Your task to perform on an android device: I want to change the daily alarm for 5.30 pm to go to the gym and set it on repeat on the Alarms app.
Image 0: 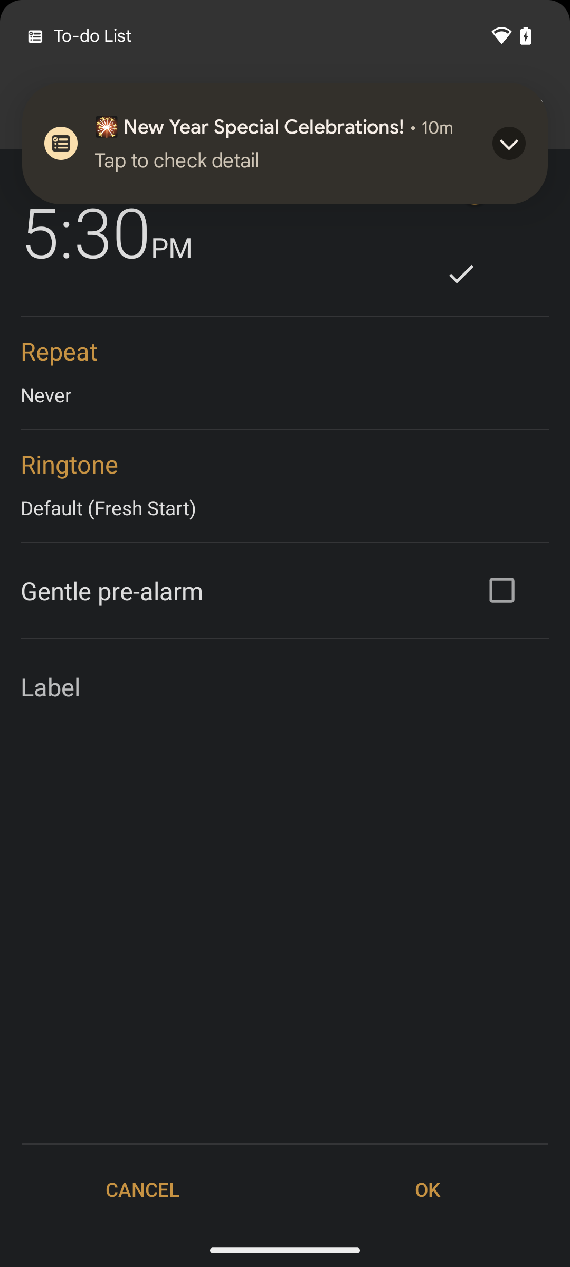
Click on repeat
Step 0: click (284, 405)
Image 1: 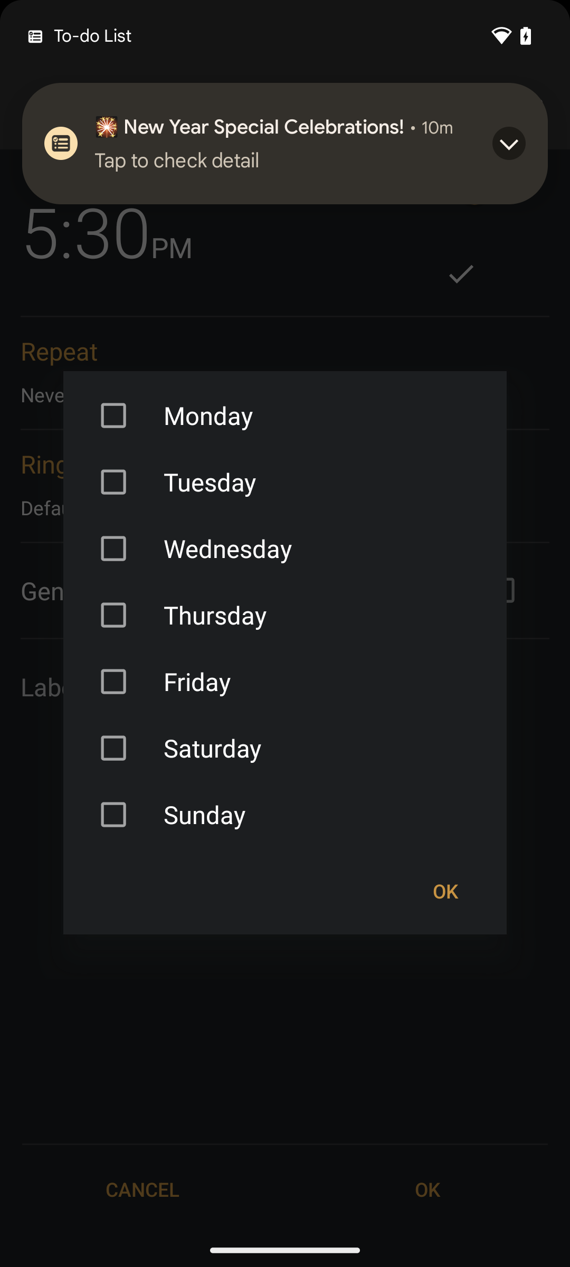
Select all days
Step 1: click (285, 415)
Image 2: 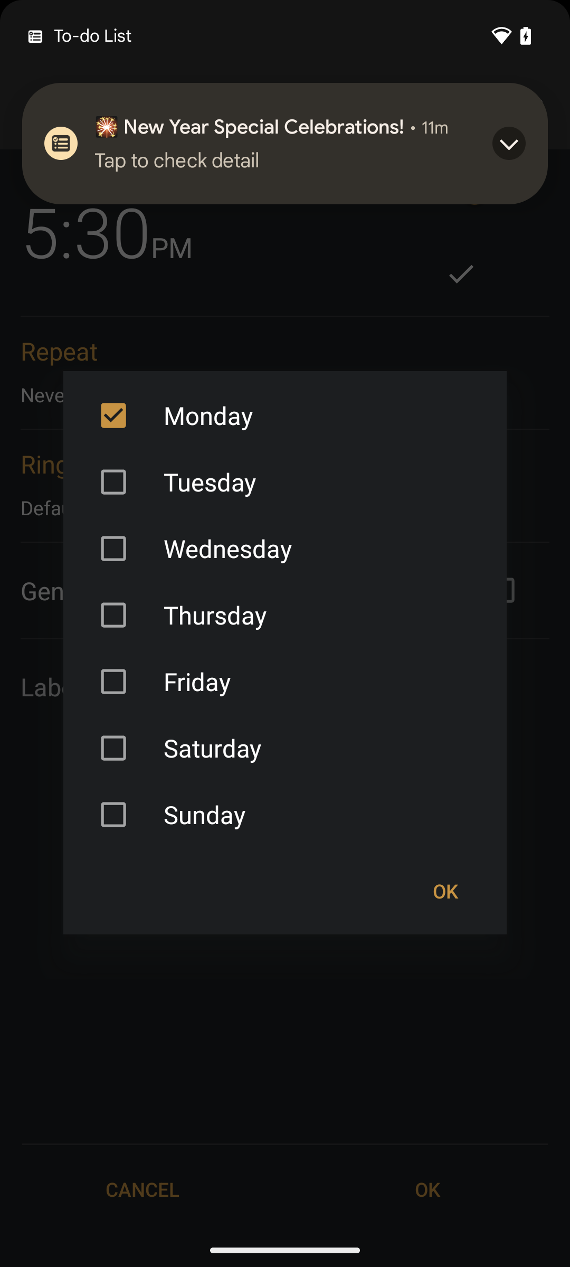
Select all days
Step 2: click (285, 481)
Image 3: 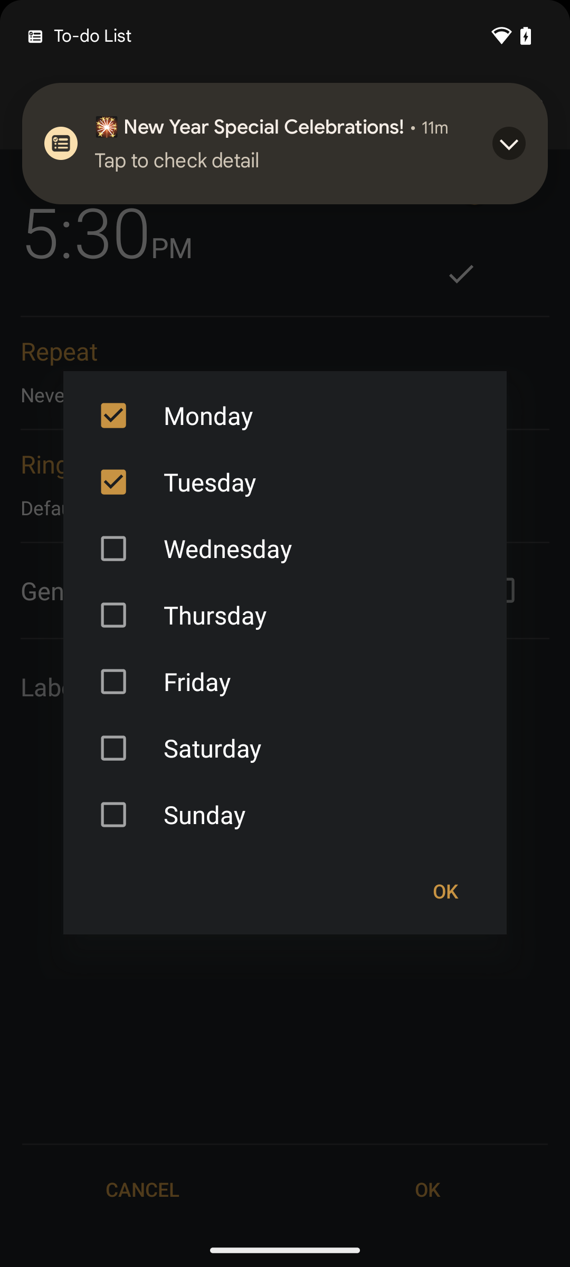
Select all days
Step 3: click (285, 549)
Image 4: 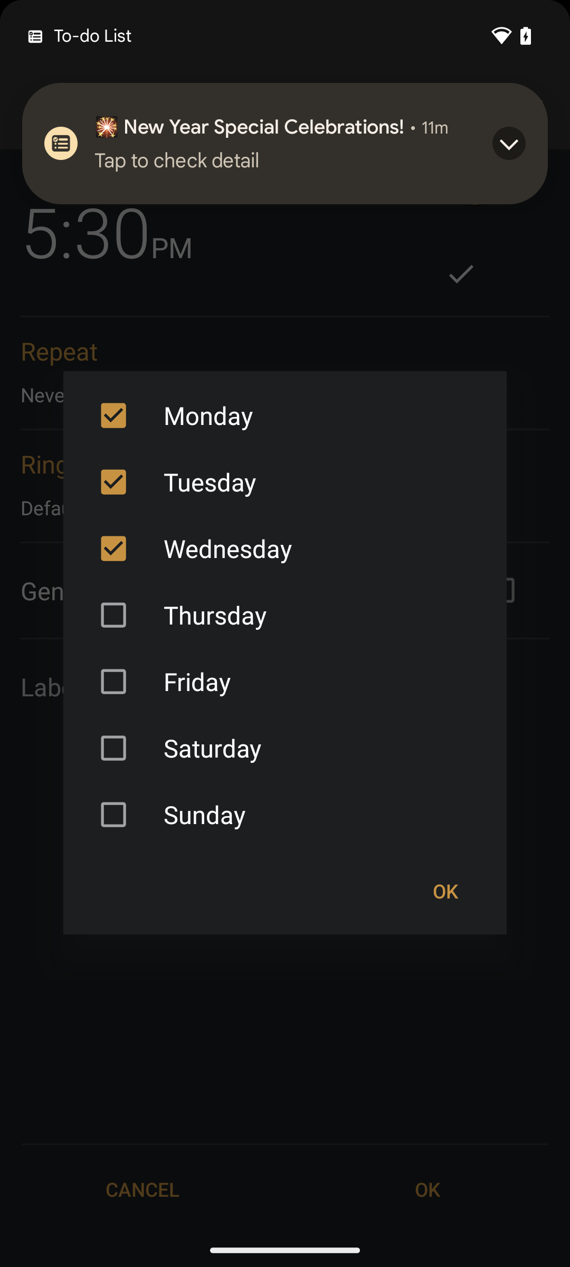
Select all days
Step 4: click (285, 614)
Image 5: 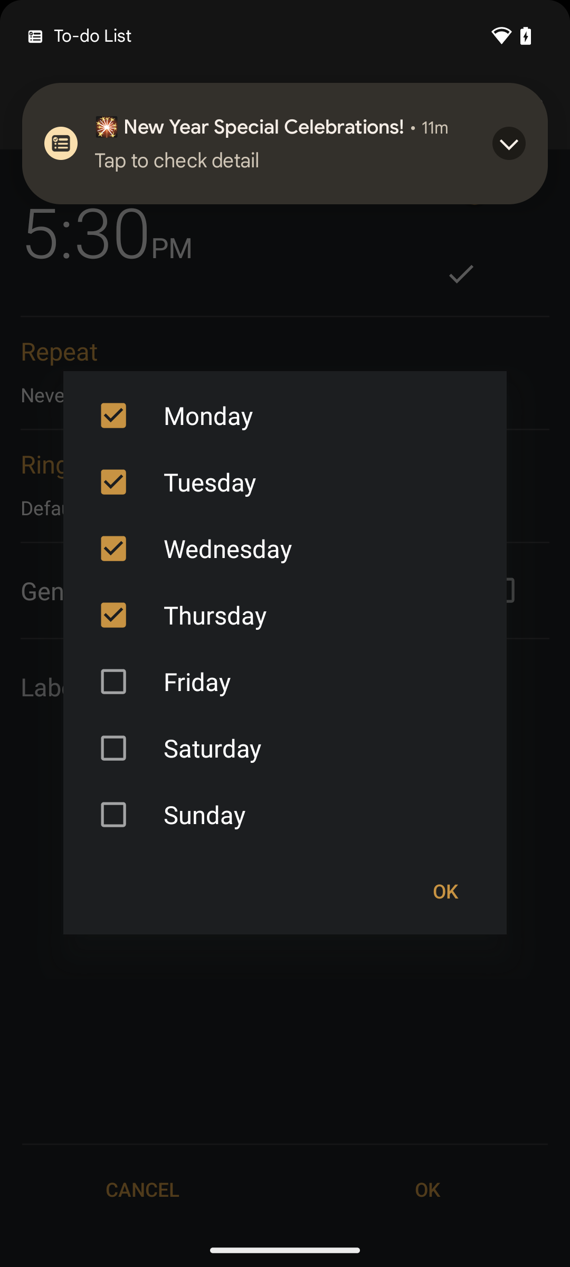
Select all days
Step 5: click (285, 681)
Image 7: 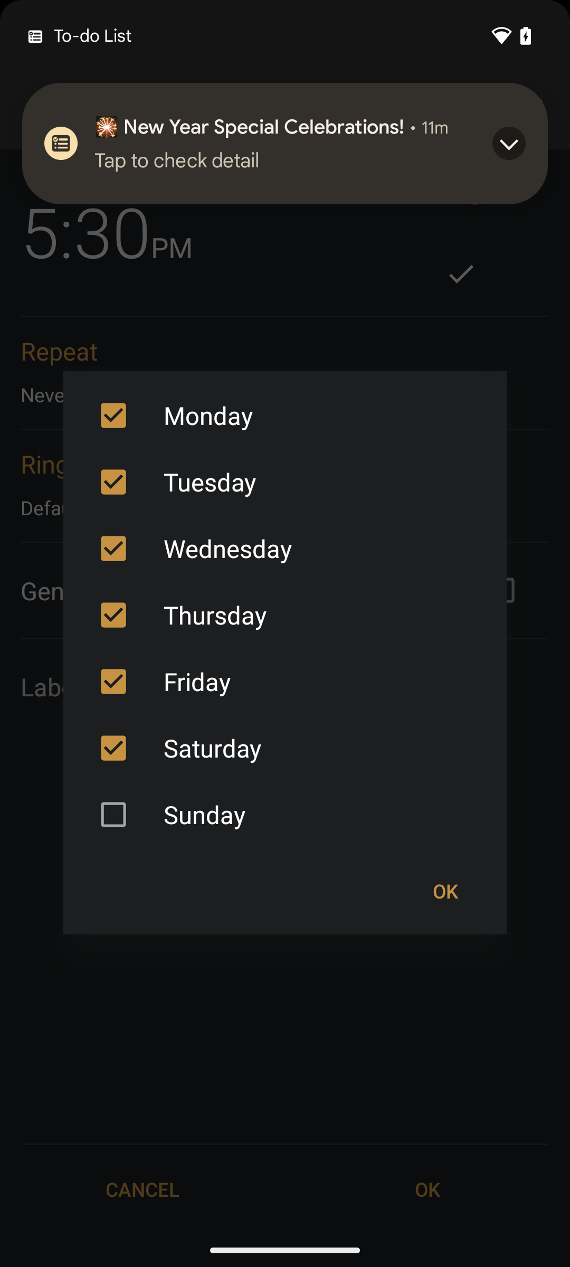
Select all days
Step 7: click (285, 815)
Image 8: 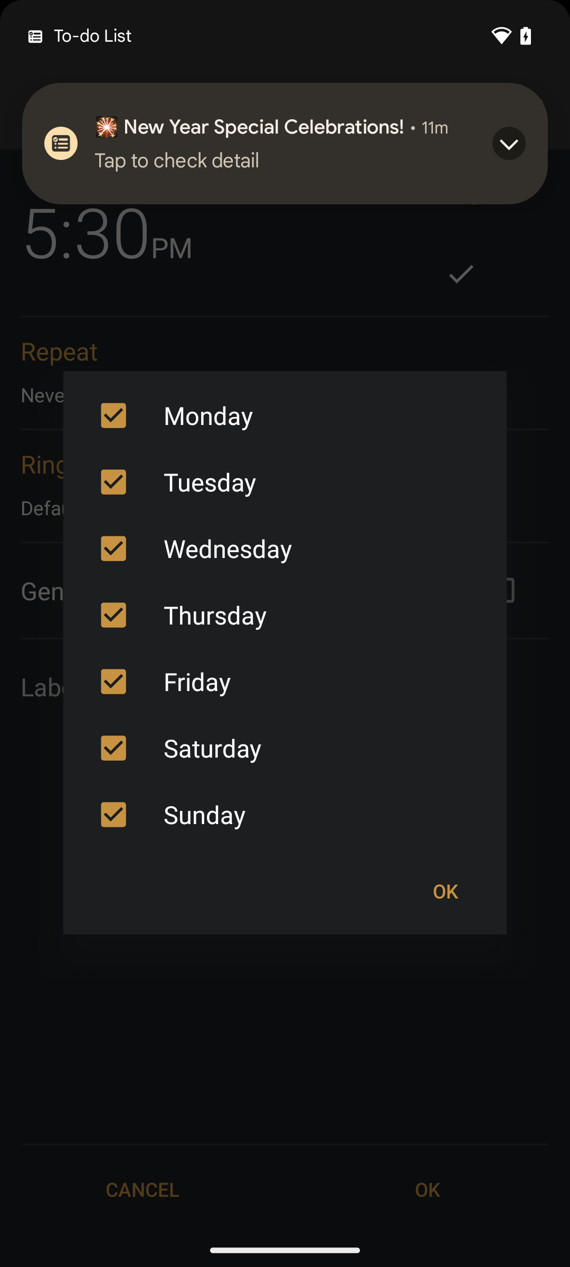
Click on OK
Step 8: click (445, 891)
Image 9: 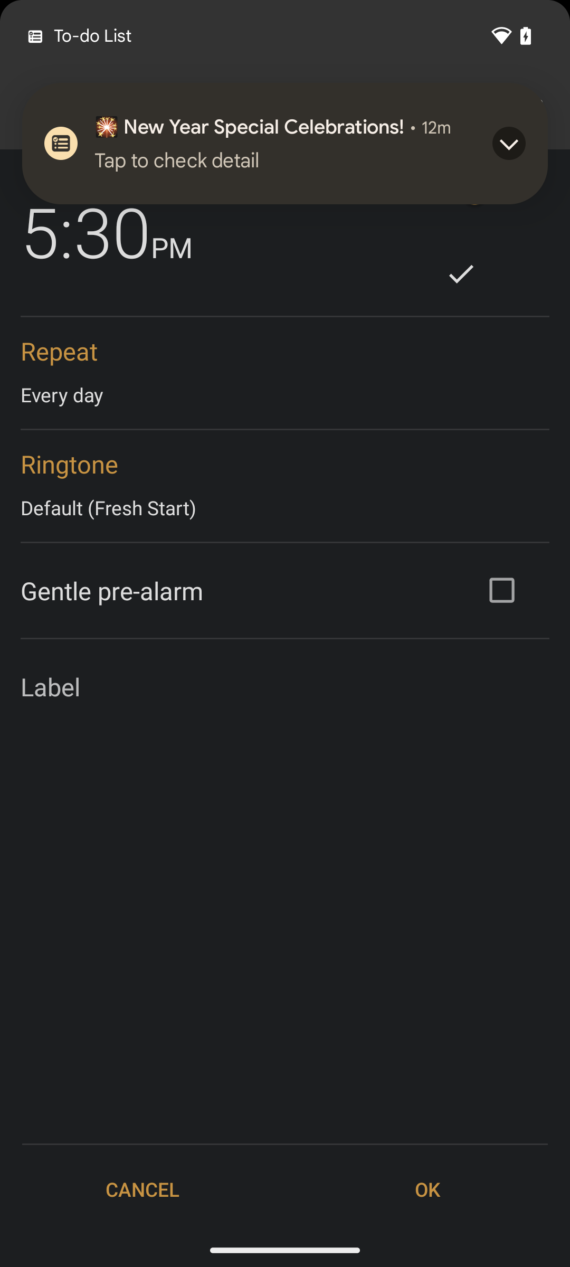
Click on OK
Step 9: click (427, 1189)